Your task to perform on an android device: To choose a gift for my Son on his fourth birthday, search the Westside app for Boys Mid Blue Lightly Distressed pants.
Image 0: 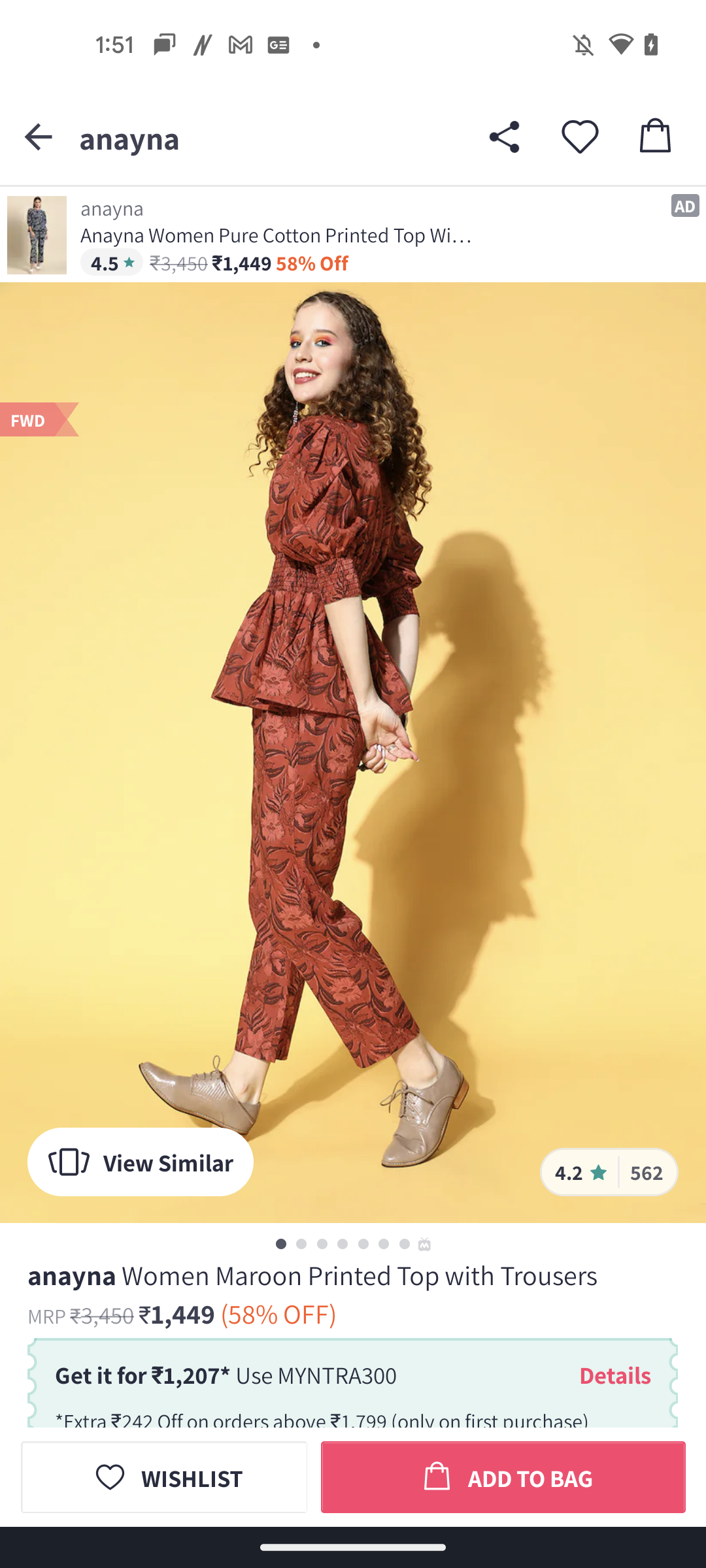
Open the Westside app
Step 0: open app "Westside"
Image 1: 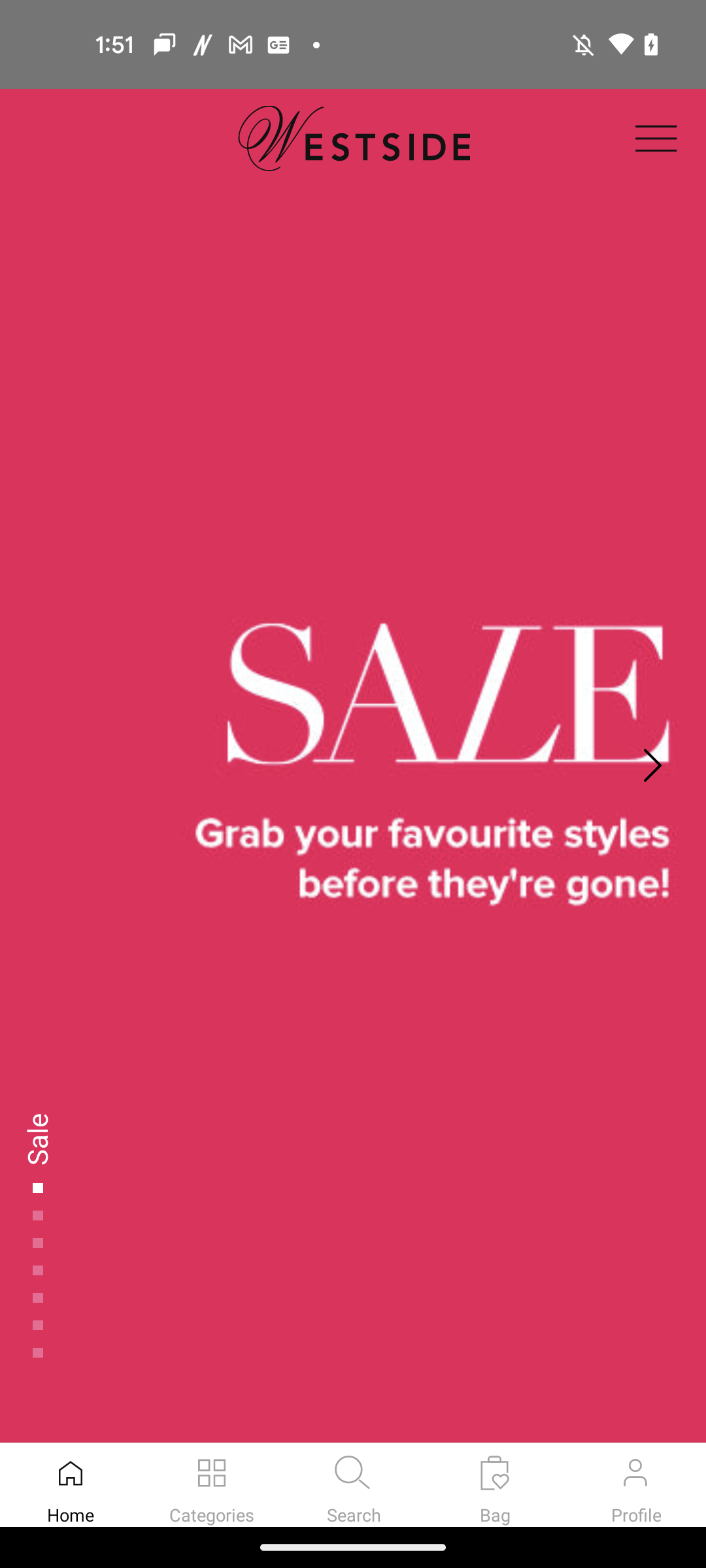
Go to the search section
Step 1: click (341, 1486)
Image 2: 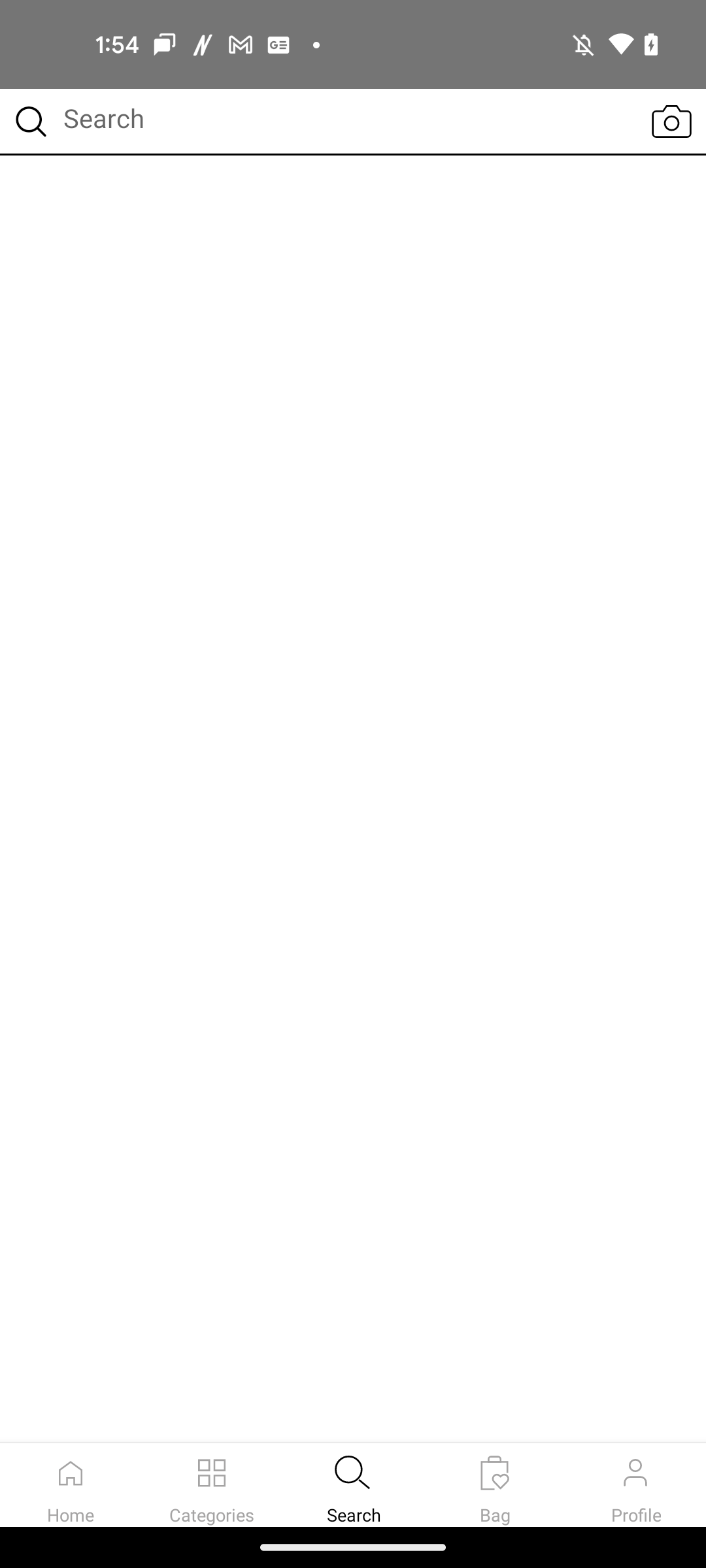
Click on the search bar at the top of the screen
Step 2: click (343, 122)
Image 3: 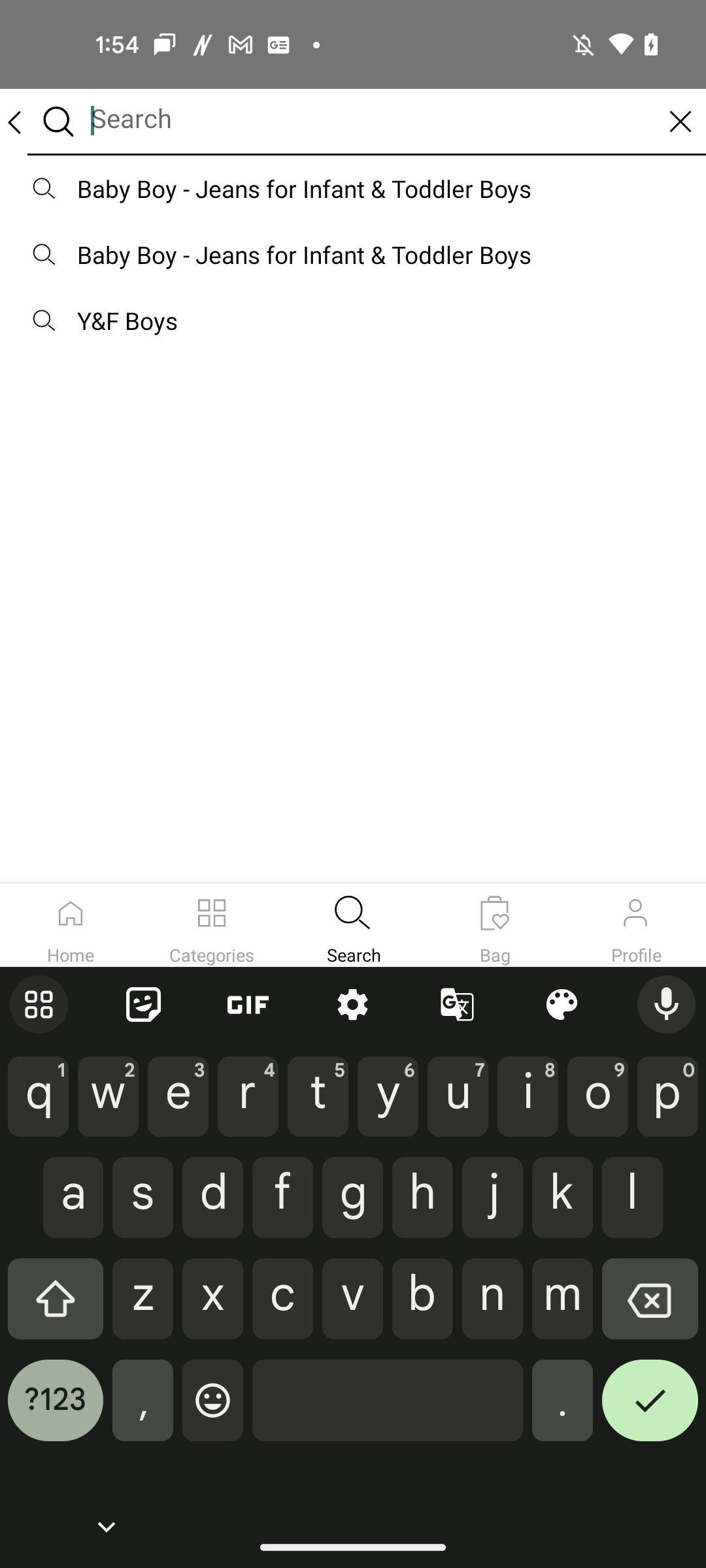
Search for Boys Mid Blue Lightly Distressed pants
Step 3: type "Boys Mid Blue Lightly Distressed pants"
Image 4: 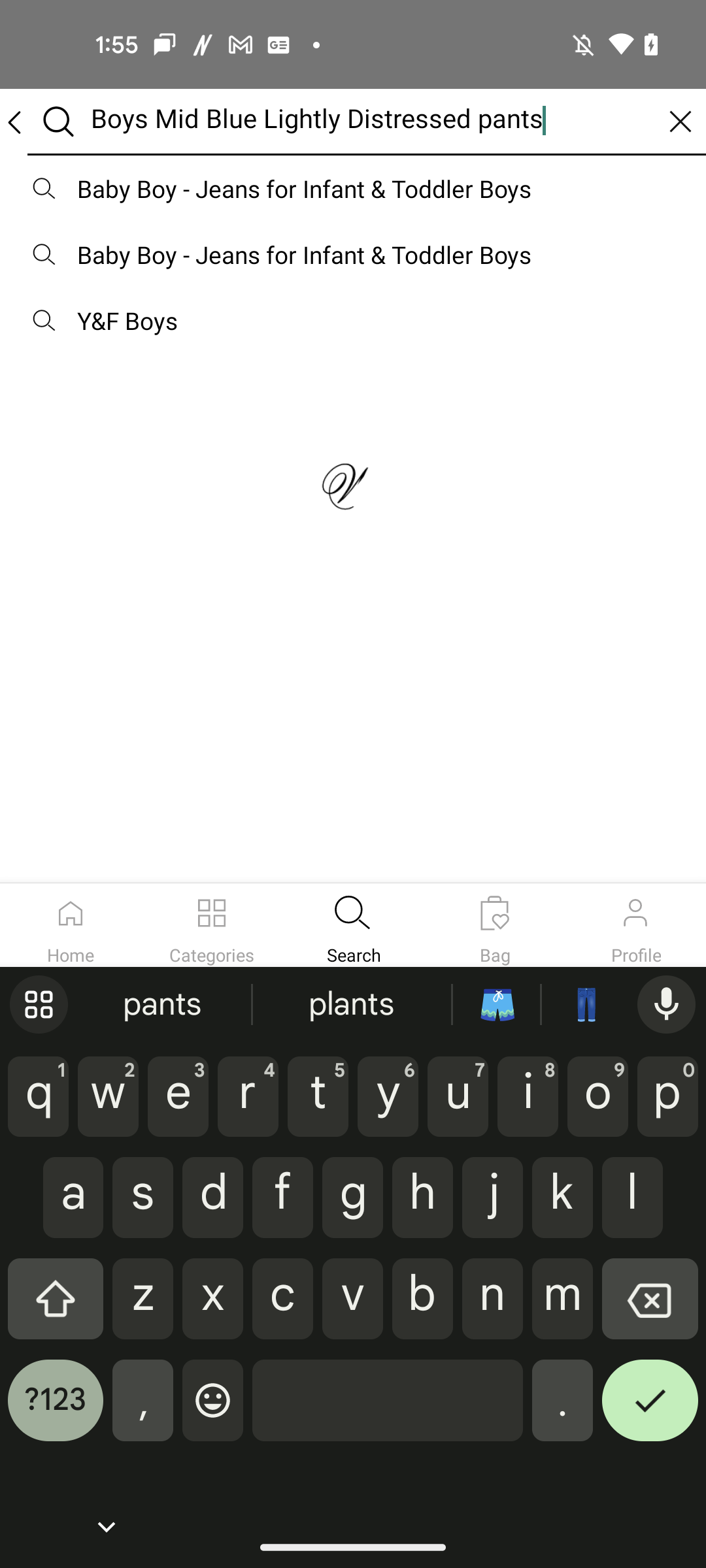
Click on the tick button at the bottom right corner of the keyboard
Step 4: click (650, 1410)